Your task to perform on an android device: I want to use the Google Slides app to save the current flash card presentation file.
Image 0: 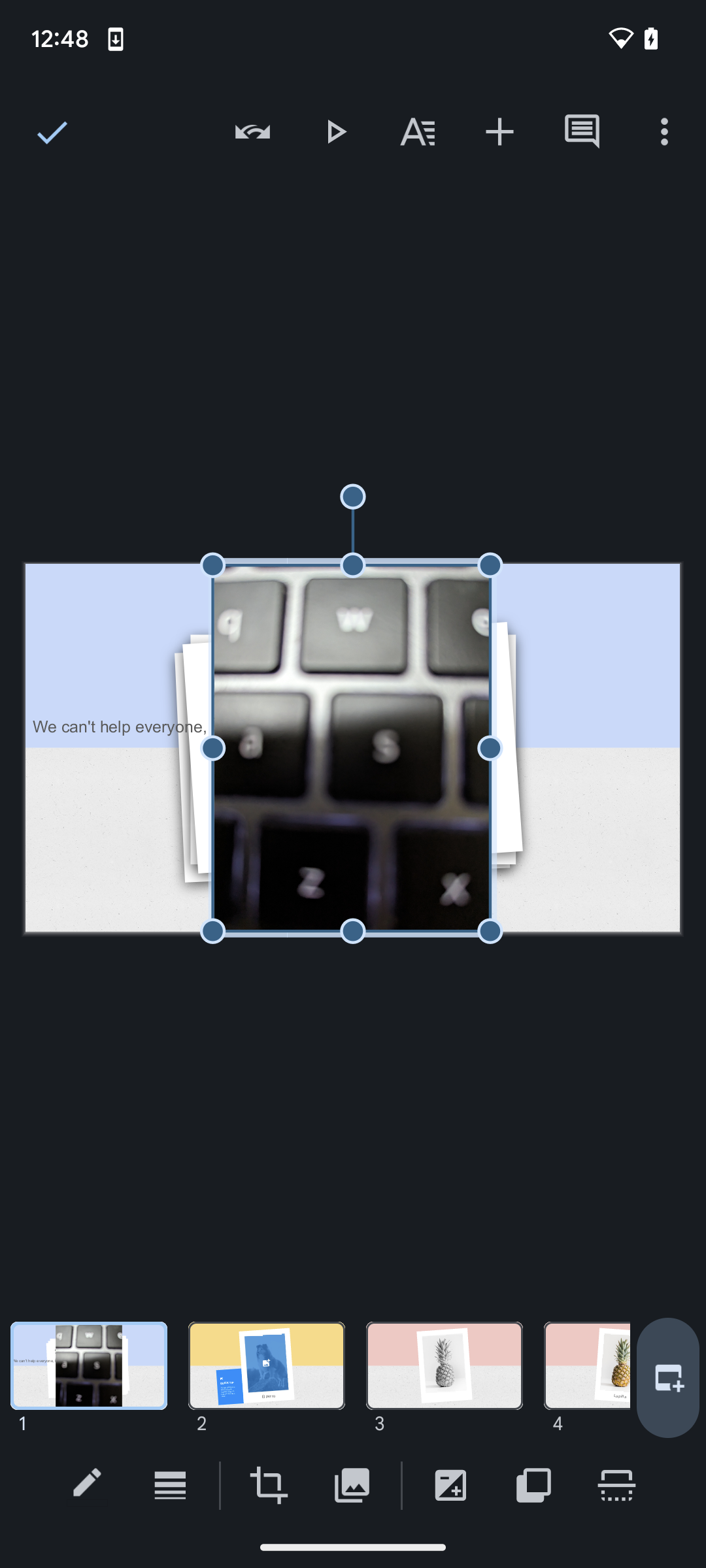
click on the save button ( right tick icon )at the upper left side of the corner to save file
Step 0: click (48, 131)
Image 1: 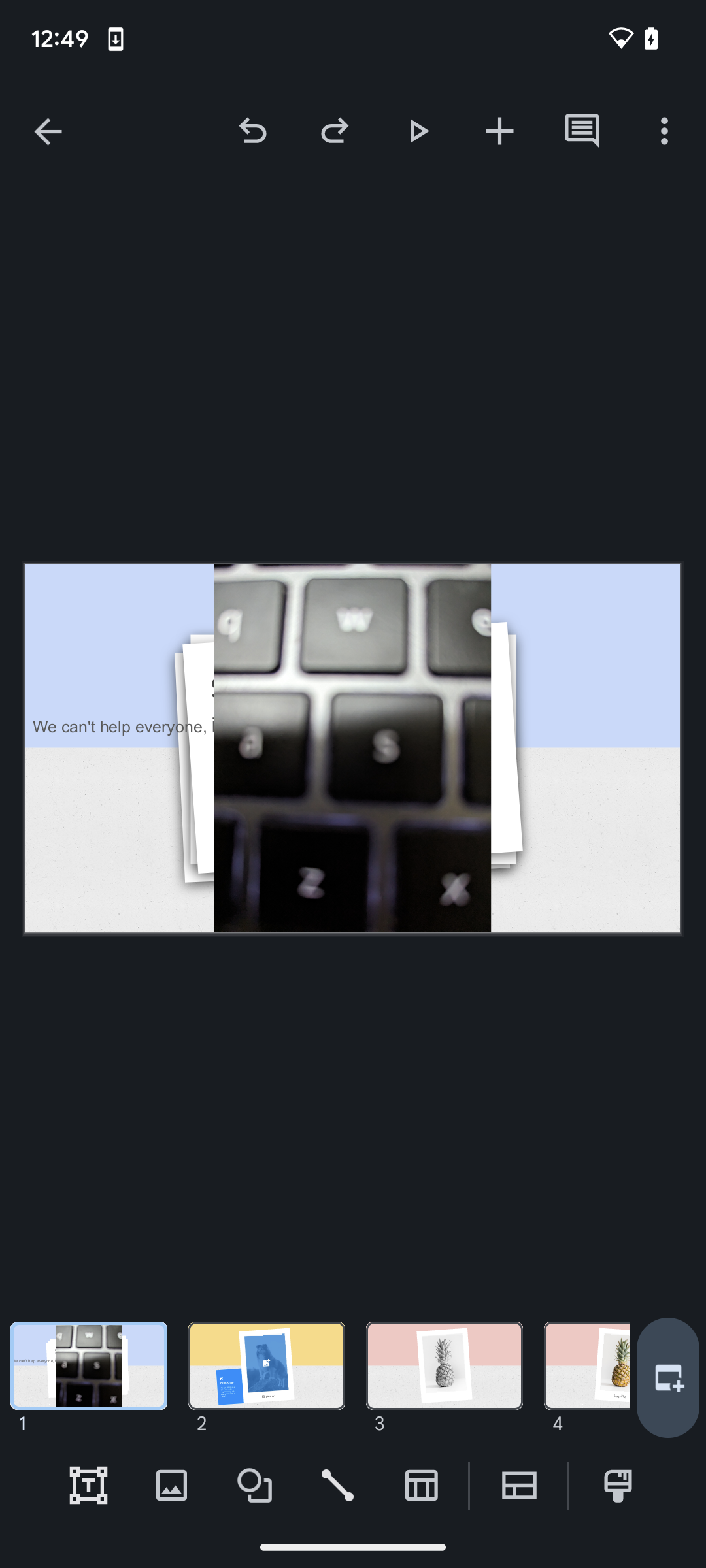
click on the back button icon at the upper left side of the corner 
Step 1: click (48, 131)